Your task to perform on an android device: These Mochi Men's Leather Lace-up Shoes are amazing, and I want to add these shoes to my wishlist, so add these shoes to my cart in the Amazon app.
Image 0: 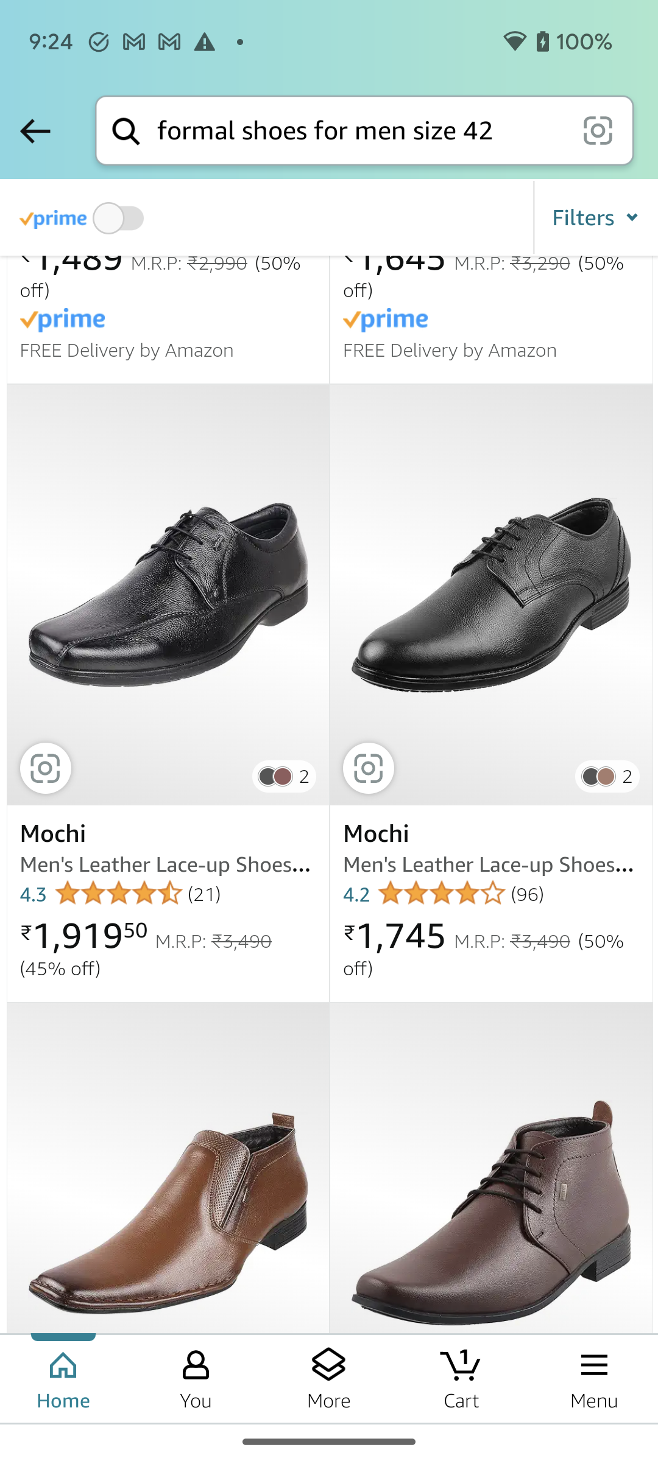
Click on the Mochi Men's Leather Lace-up Shoes to view the add to cart option.
Step 0: click (168, 833)
Image 1: 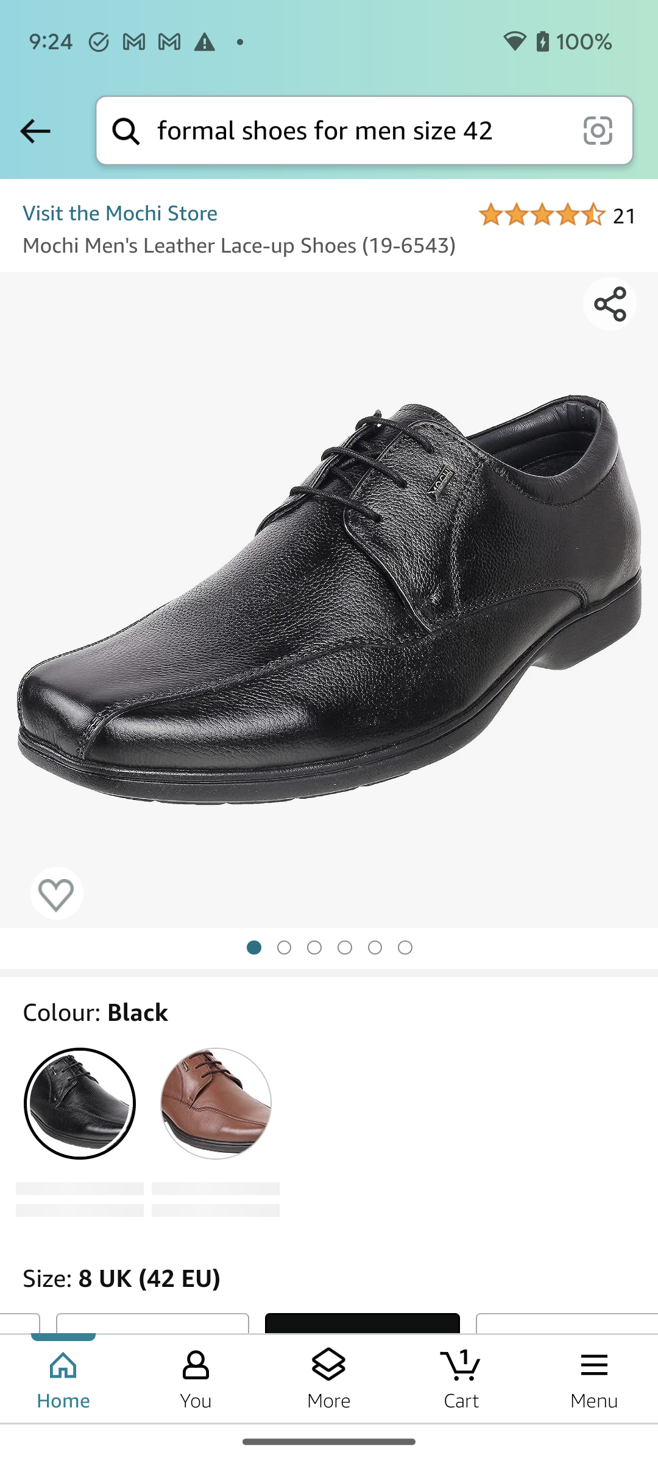
Scroll down to view the add to cart option.
Step 1: scroll down
Image 2: 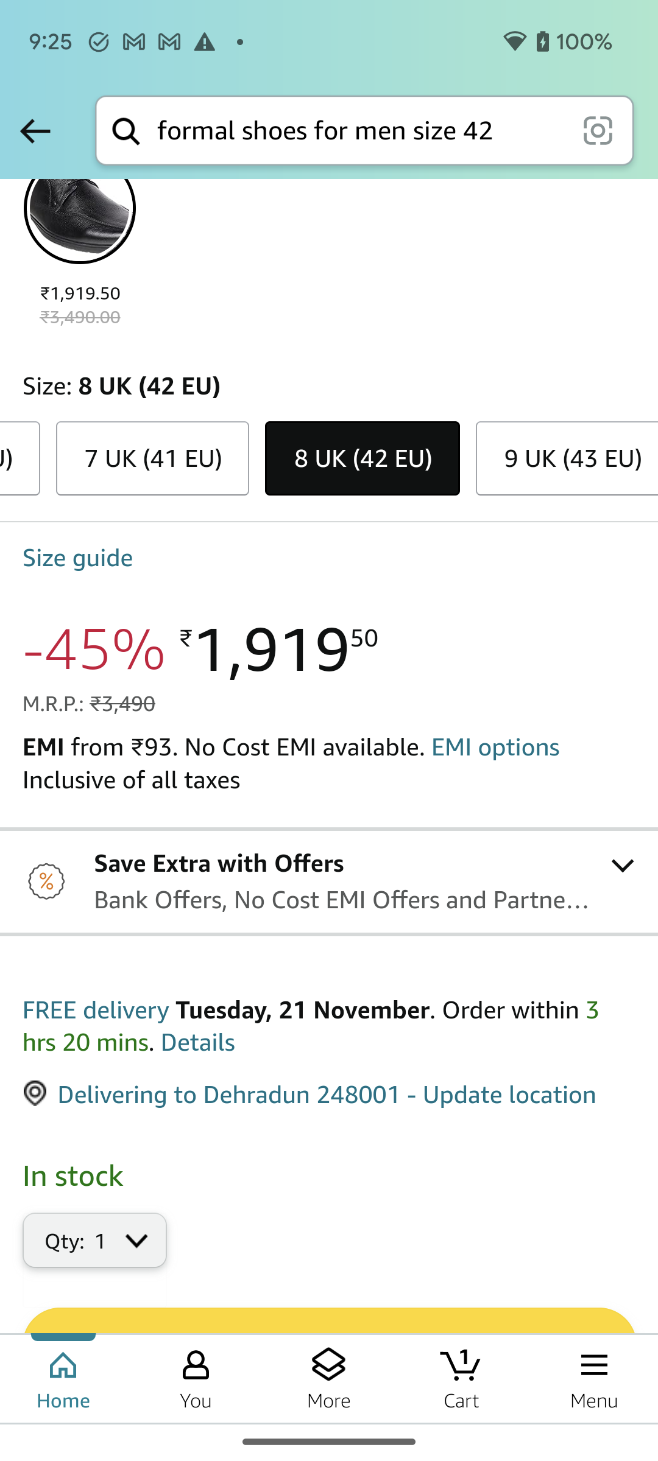
Scroll down to view the add to cart option.
Step 2: scroll down
Image 3: 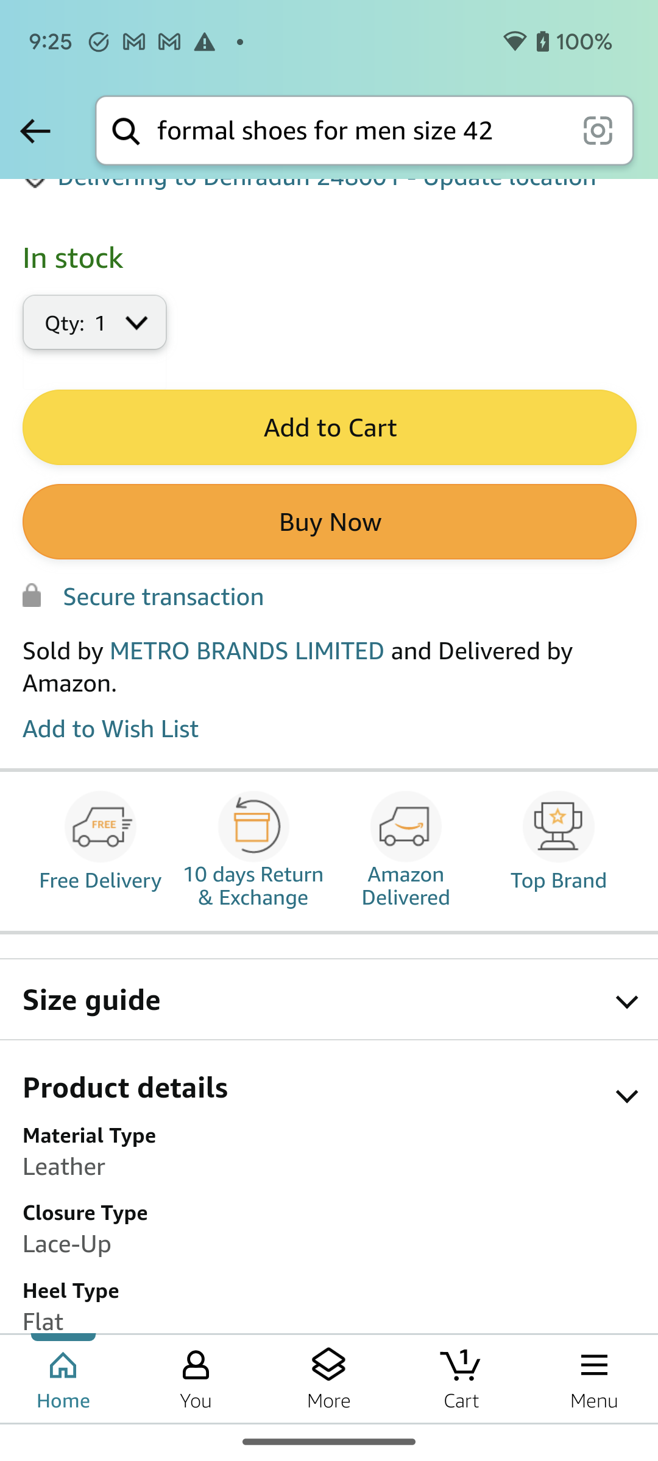
Click on the Add to Cart button to add these shoes to my cart.
Step 3: click (328, 429)